Your task to perform on an android device: My son told me that before purchasing any product online, read all reviews of this product to learn about the user experience with this product, so view reviews of the Lightweight Bike Helmet, Adjustable Adult Mountain Cycling Helmet in the Temu app.
Image 0: 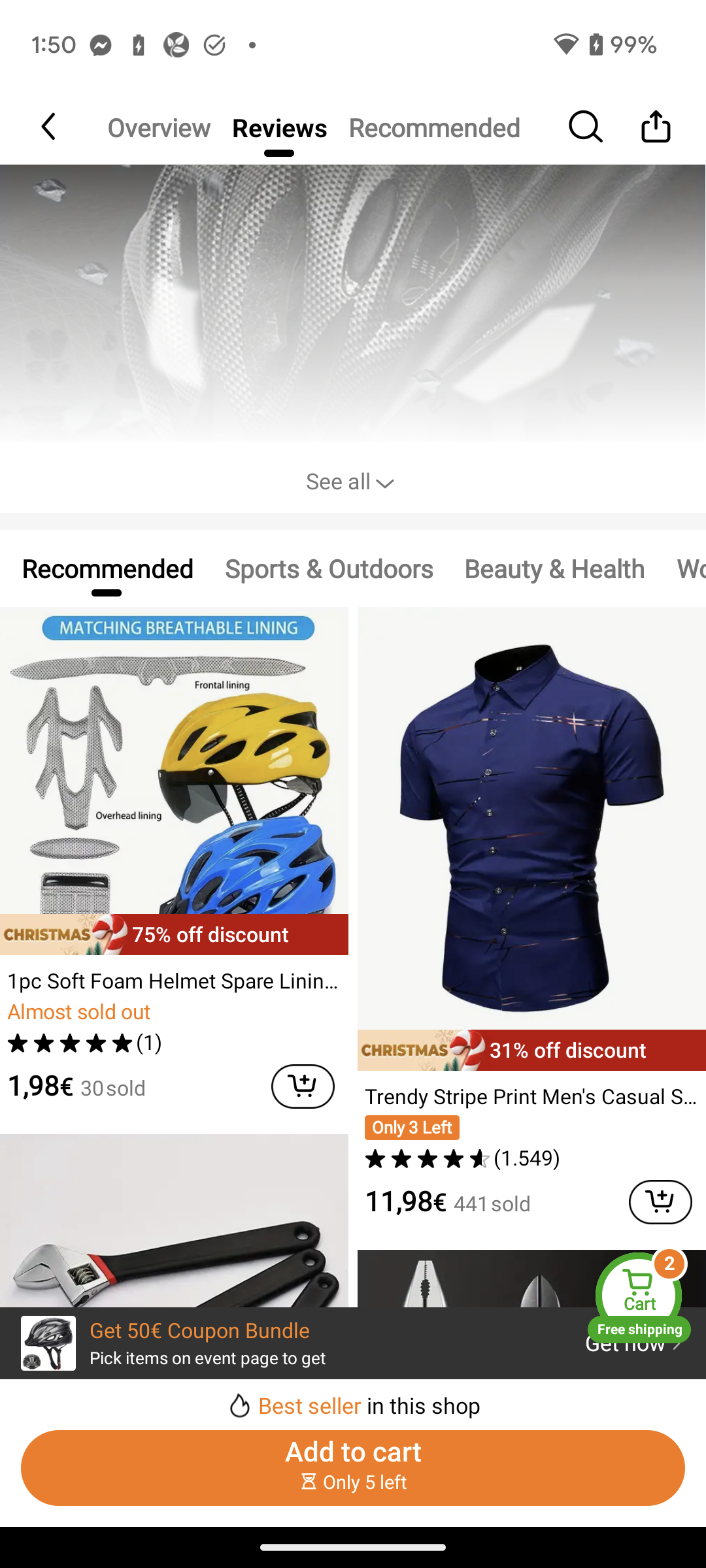
Scroll up to view the review of this helmet.
Step 0: scroll up
Image 1: 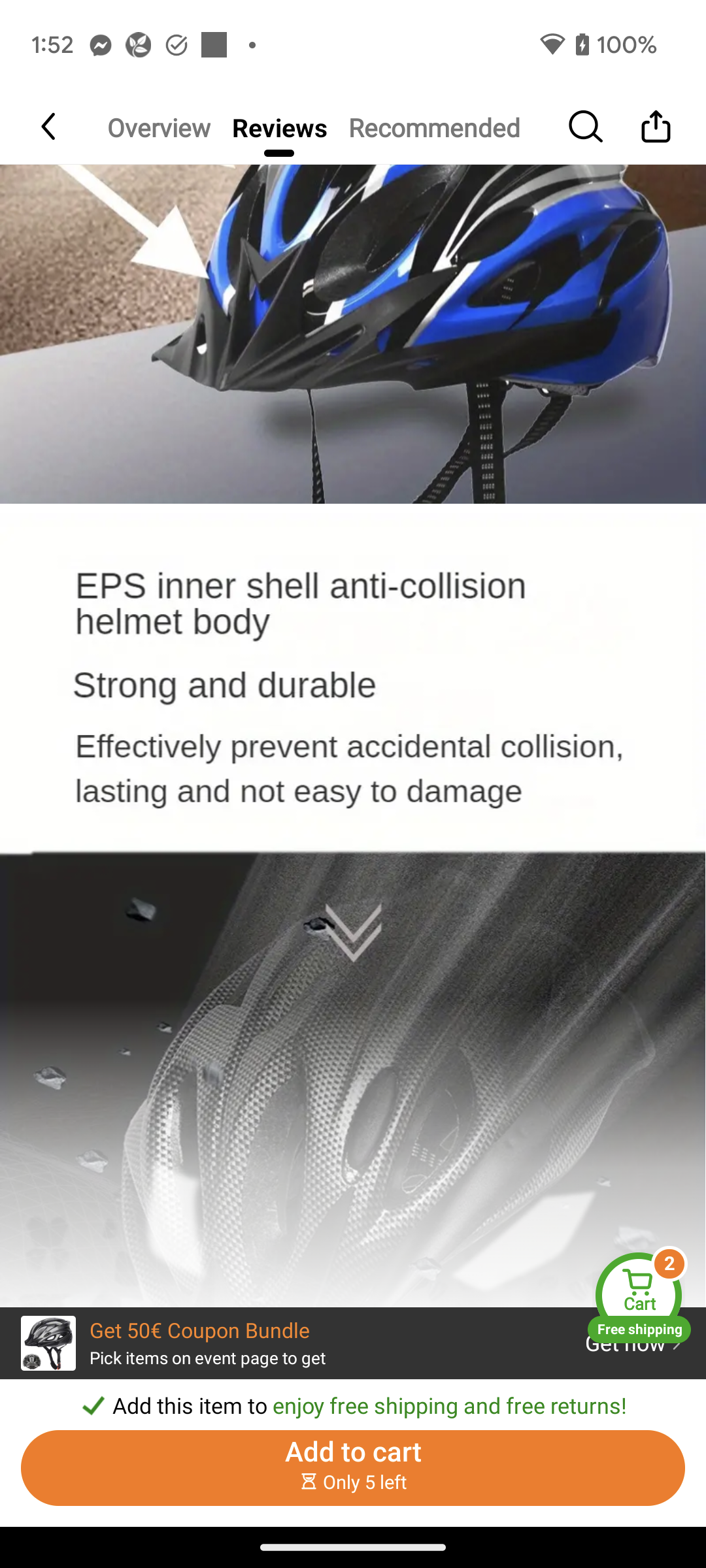
Scroll up to view the review of this helmet.
Step 1: scroll up
Image 2: 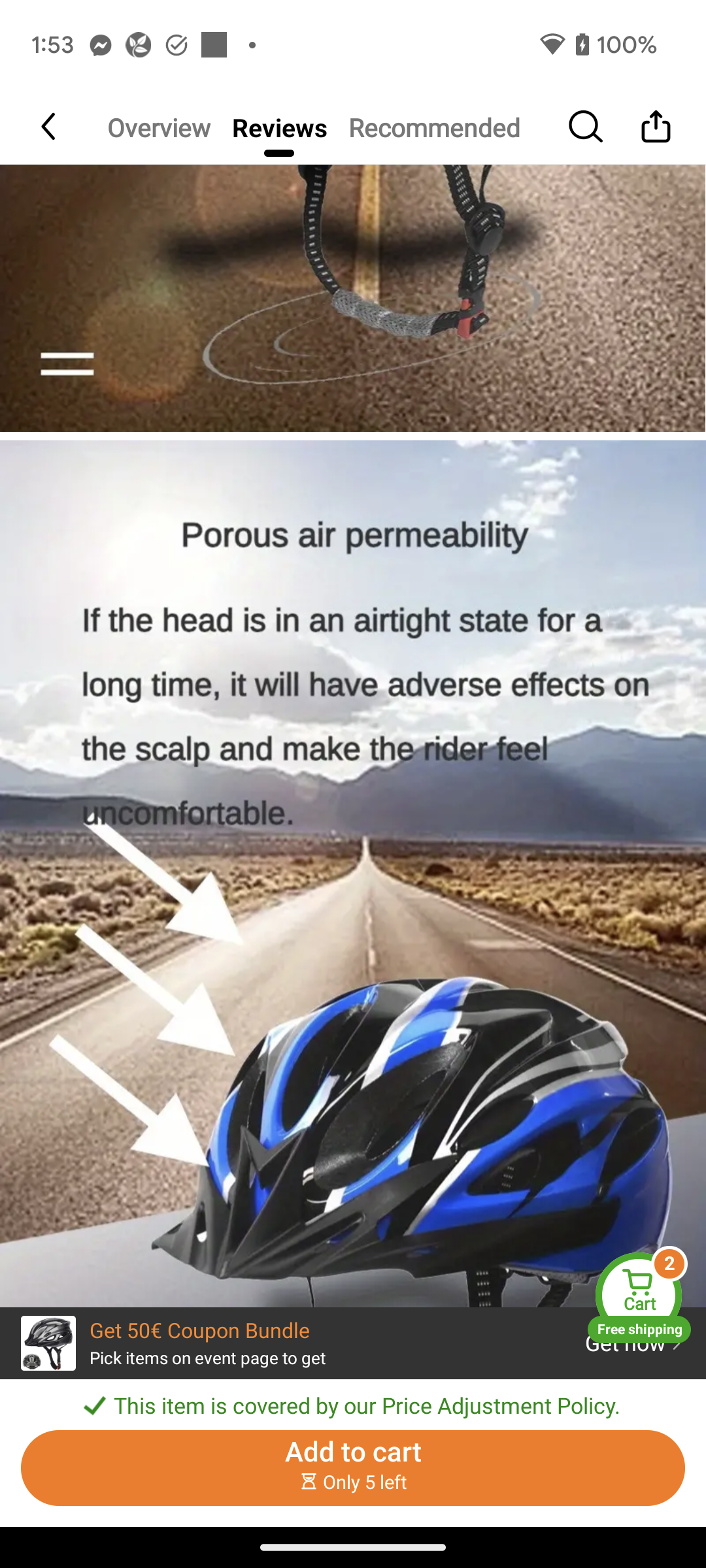
Scroll up to view the review of this helmet.
Step 2: scroll up
Image 3: 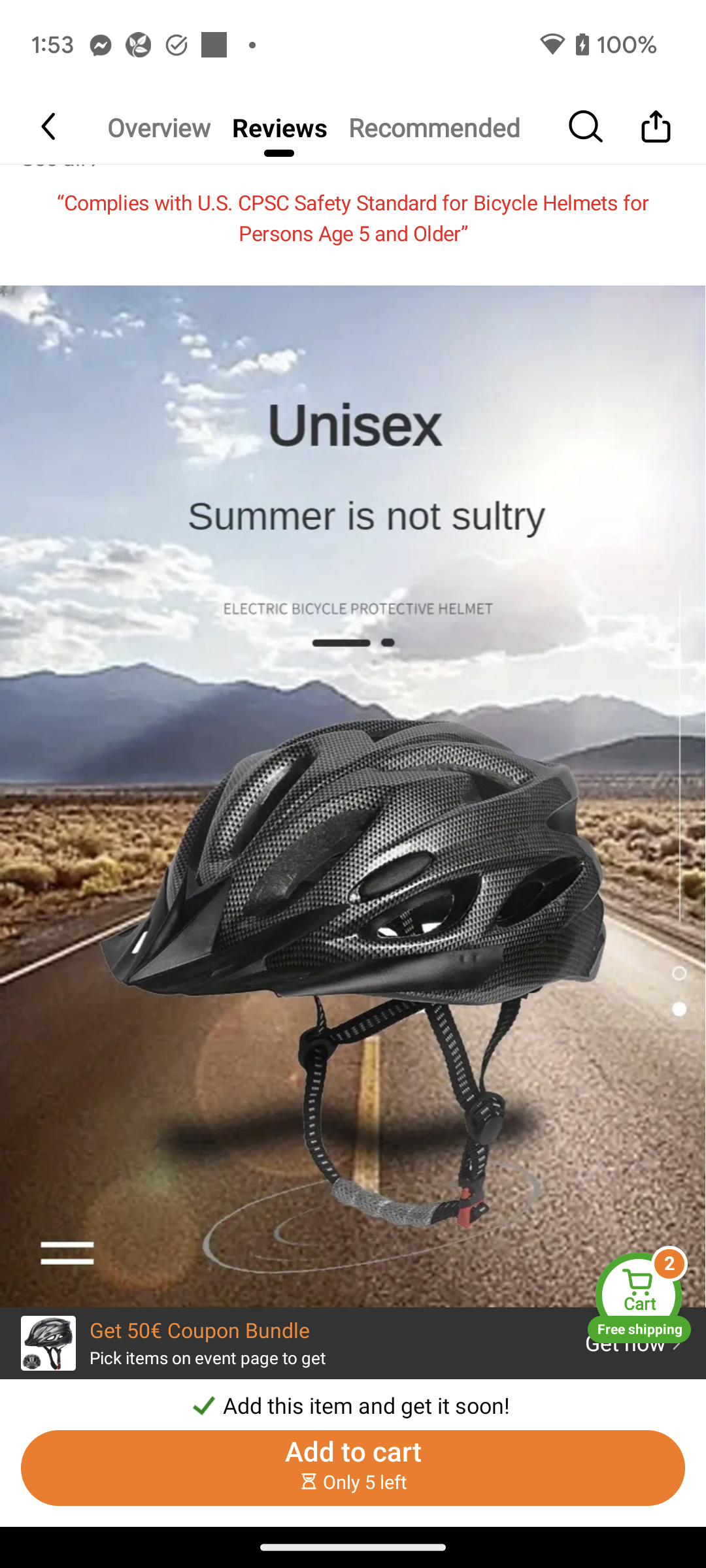
Scroll up to view the review of this helmet.
Step 3: scroll up
Image 4: 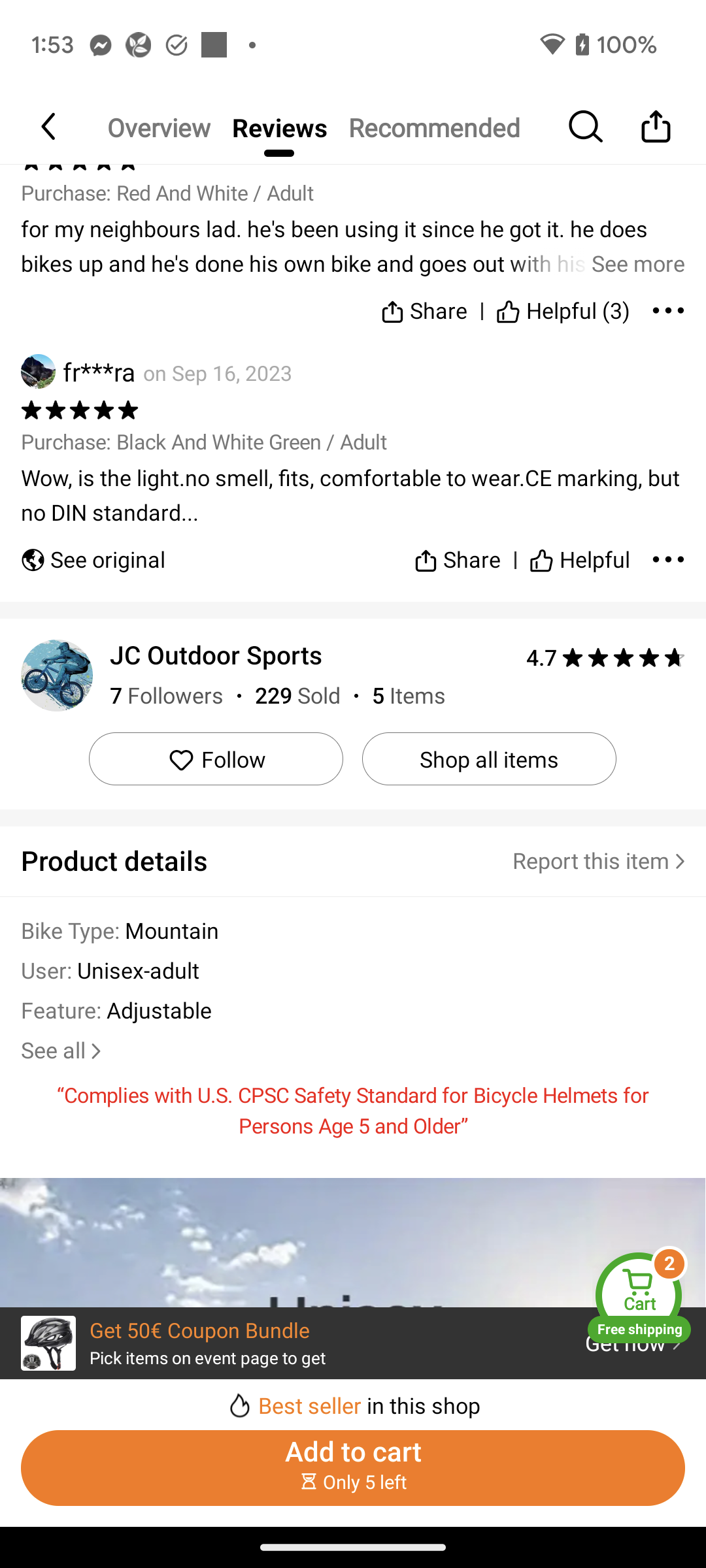
Scroll up to view the review of this helmet.
Step 4: scroll up